Your task to perform on an android device: When I listen to the recorded audio, it doesn't sound good. Delete the recorded file in the Easy Voice Recording app.
Image 0: 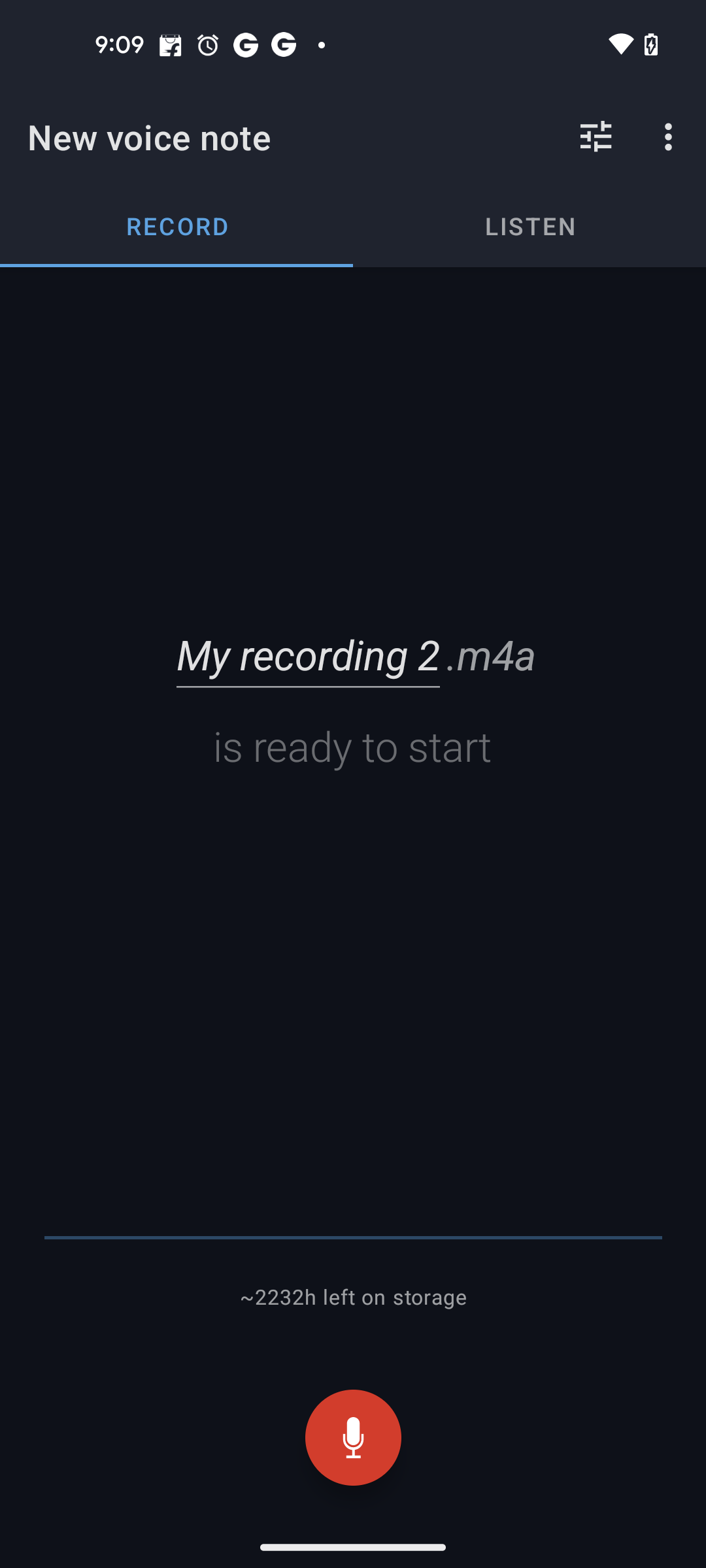
Go to the Listen tab 
Step 0: click (529, 225)
Image 1: 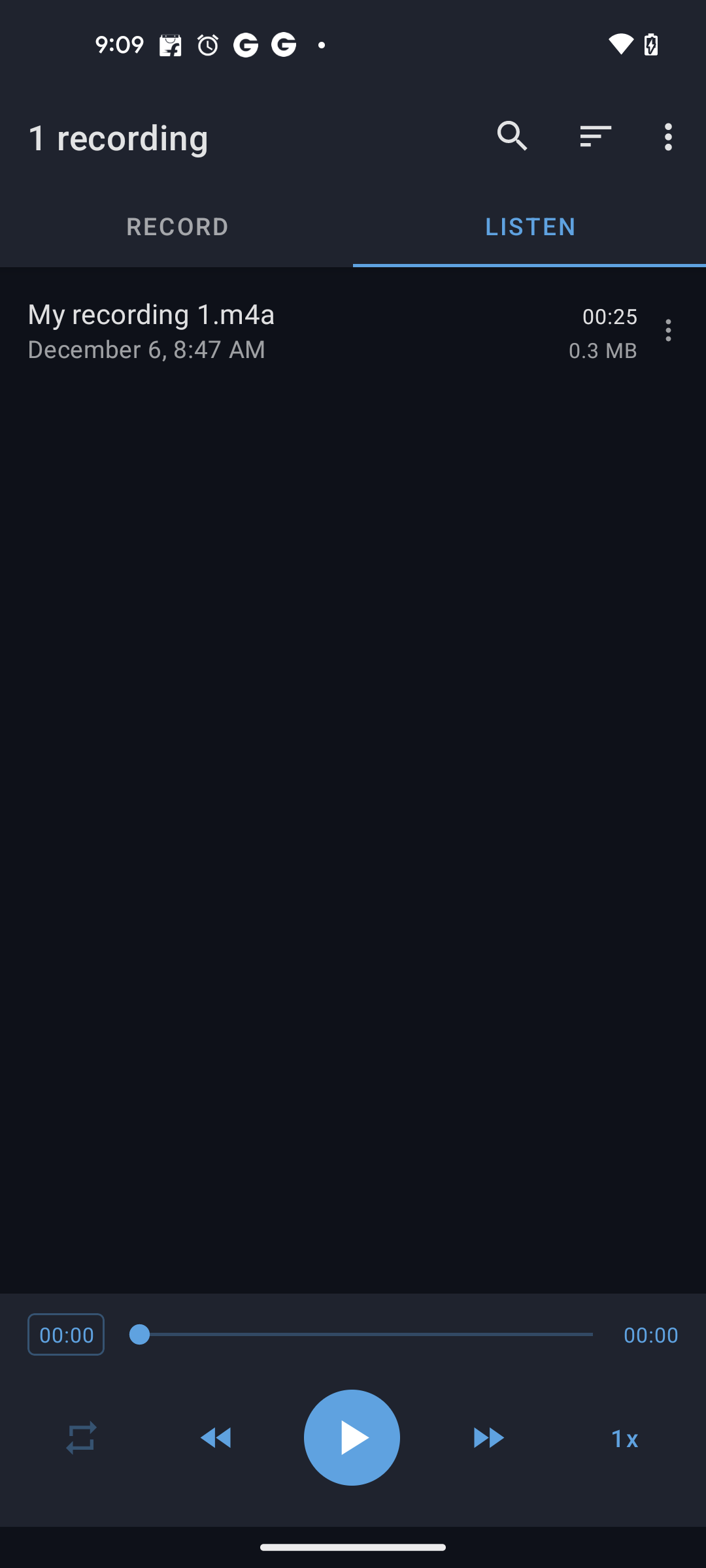
Click on the three dots more button of the My Recording 1 
Step 1: click (671, 330)
Image 2: 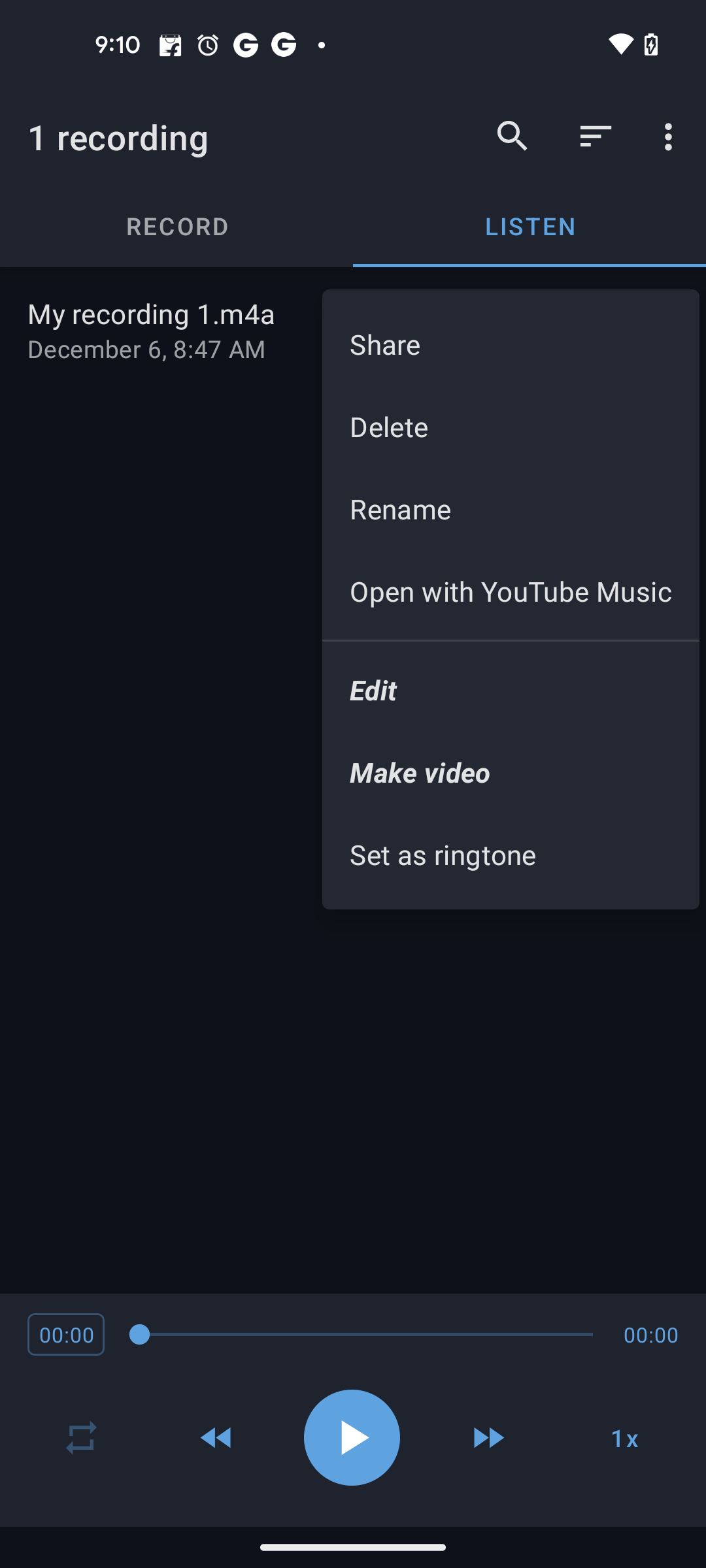
Click on the Delete button 
Step 2: click (511, 426)
Image 3: 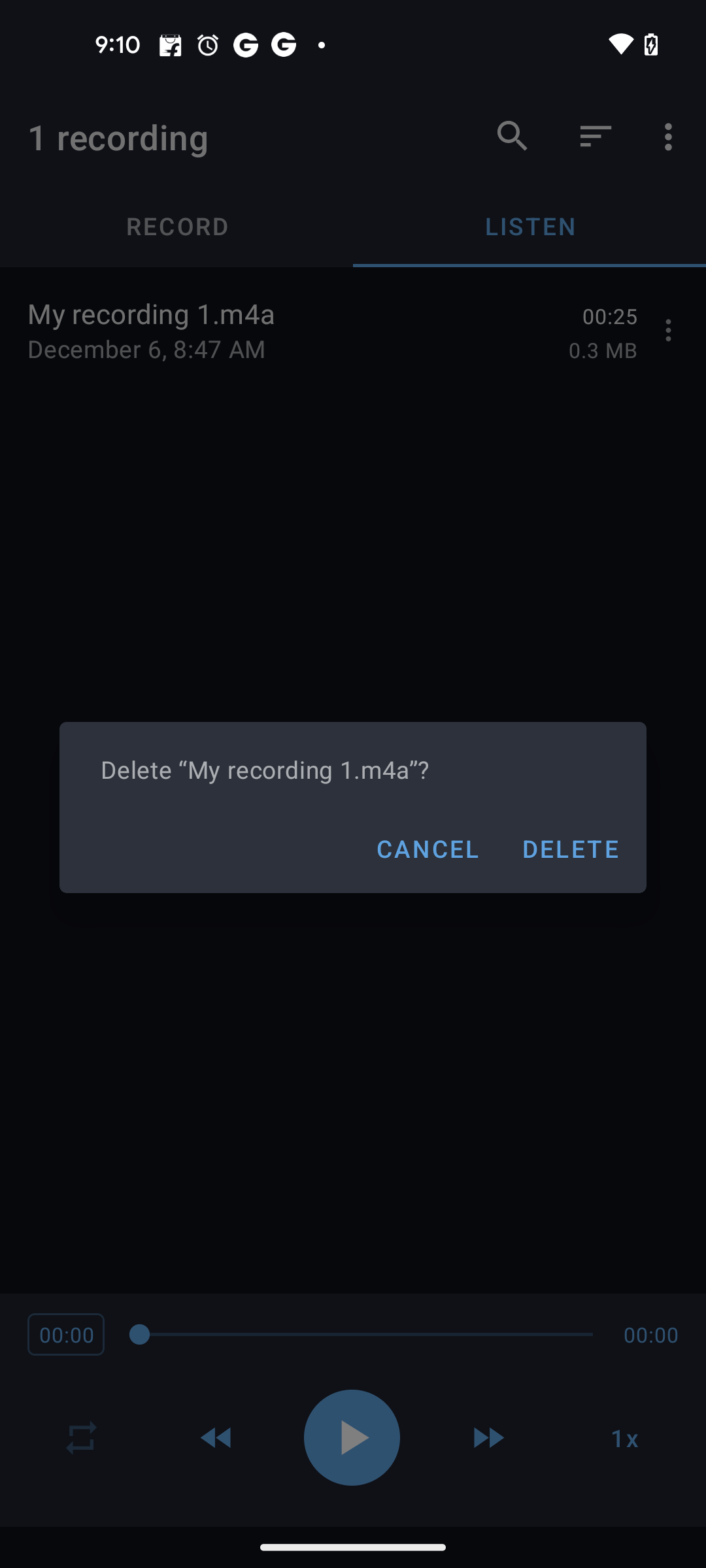
Click on the Delete button in the pop up
Step 3: click (569, 848)